Your task to perform on an android device: Since the songs are not available. Play "The night we met" by Lord Huron in the SoundCloud app.
Image 0: 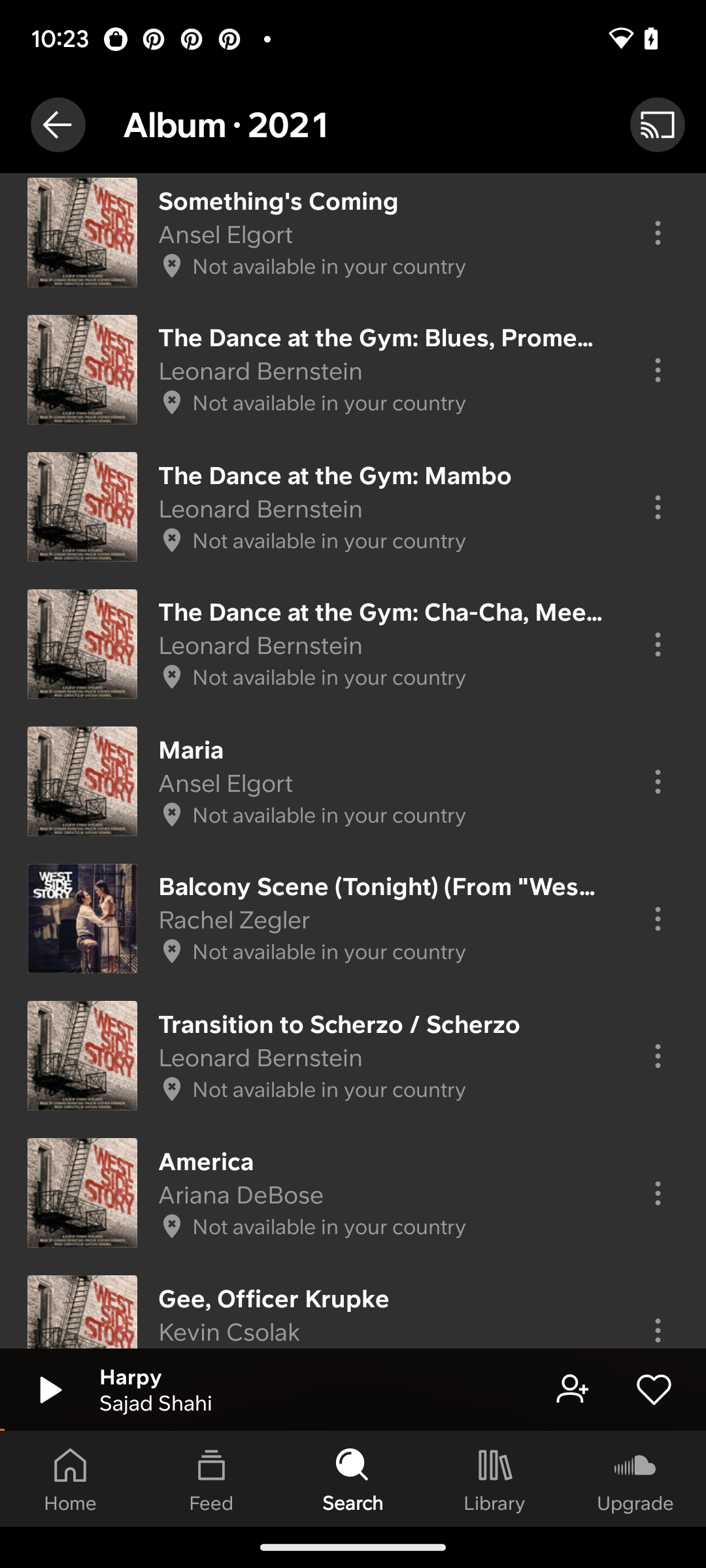
Click on the back arrow button.
Step 0: click (58, 125)
Image 1: 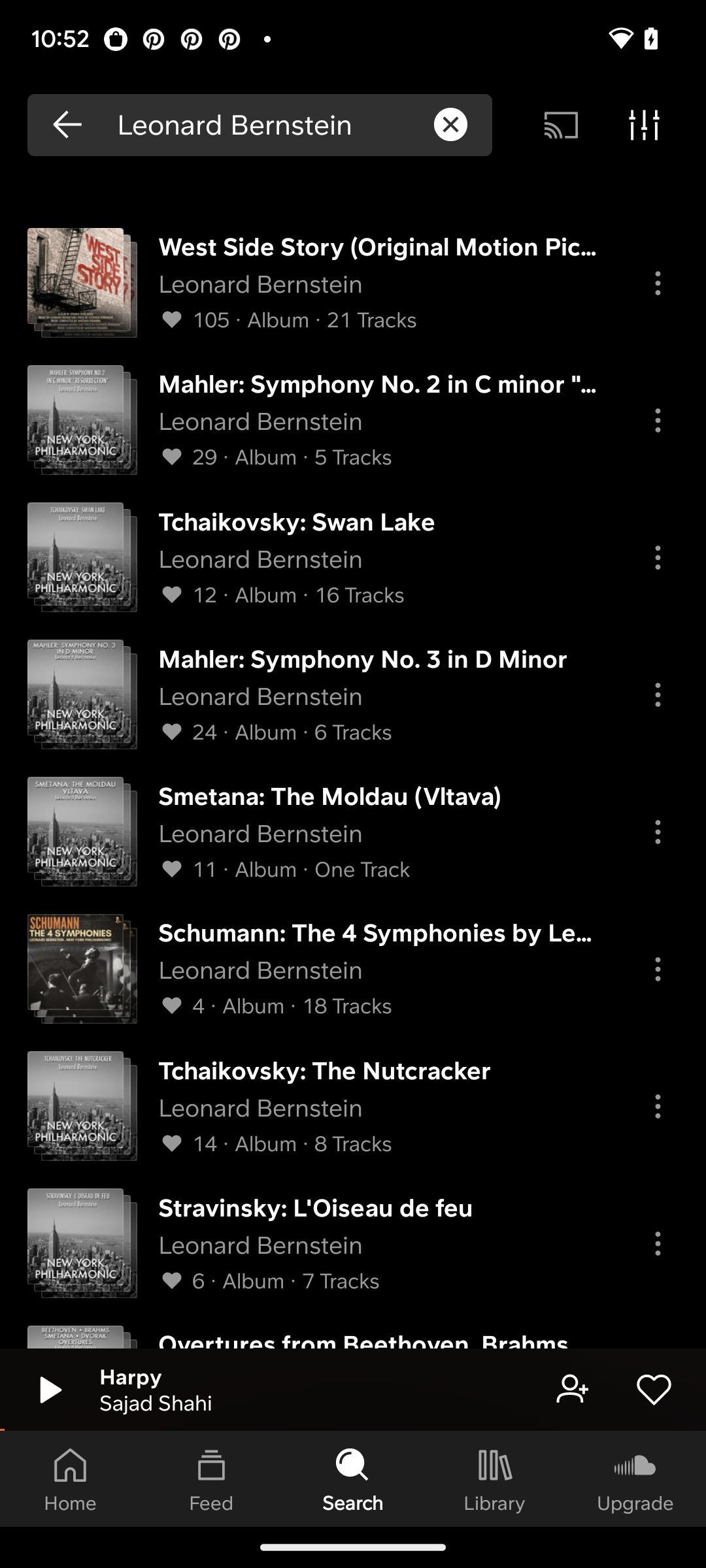
Click on the search bar.
Step 1: click (260, 125)
Image 2: 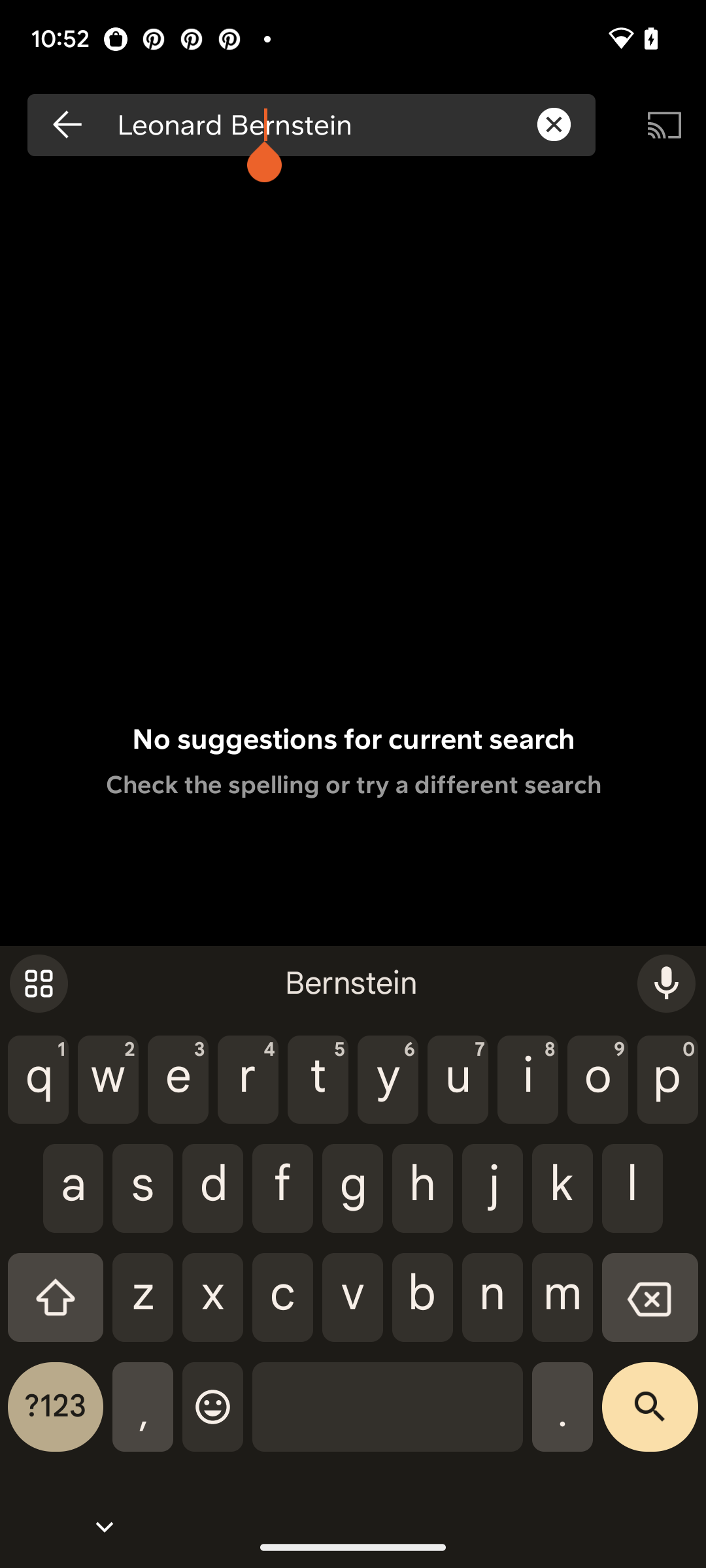
Press the cross button on the search bar.
Step 2: click (554, 125)
Image 3: 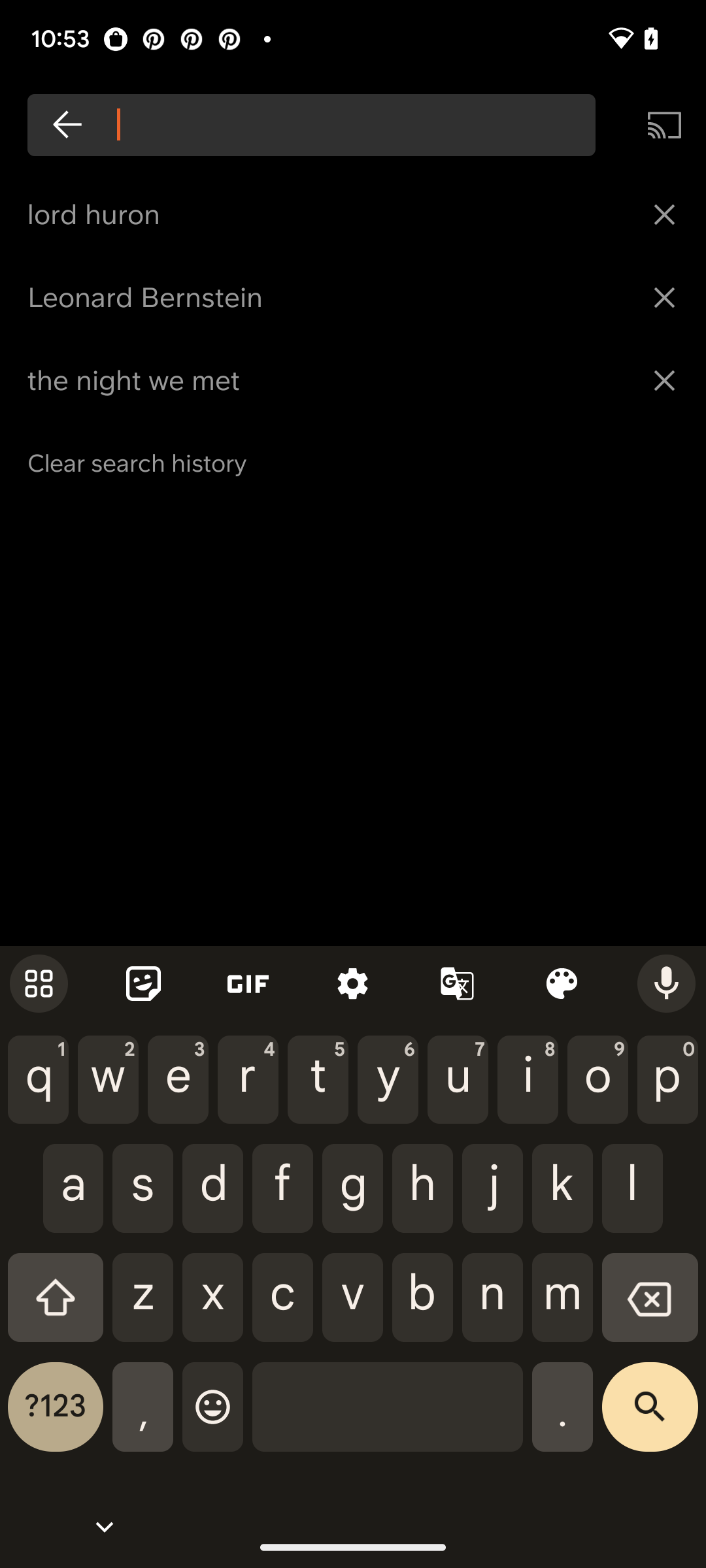
Enter the song name.
Step 3: type "The night we met"
Image 4: 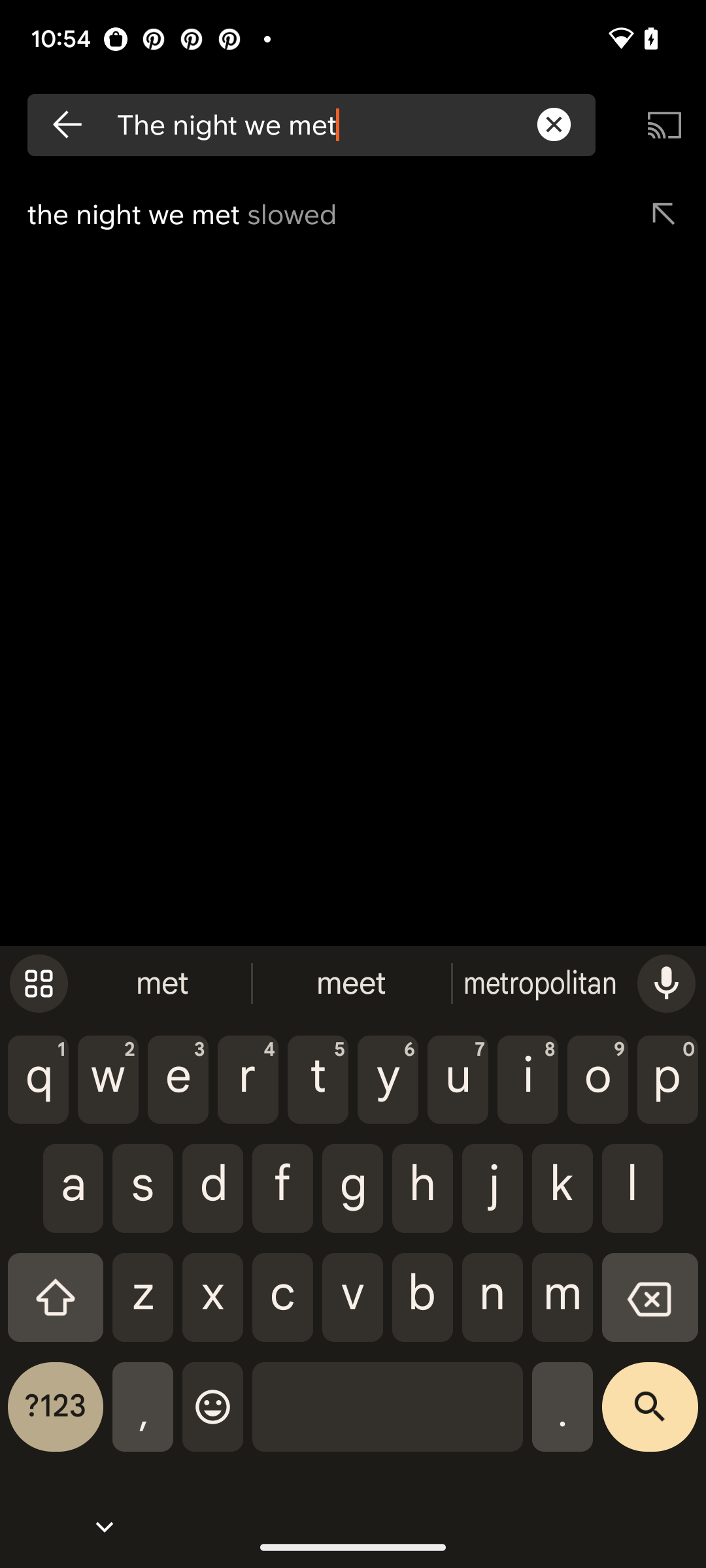
Click on the search icon.
Step 4: click (647, 1414)
Image 5: 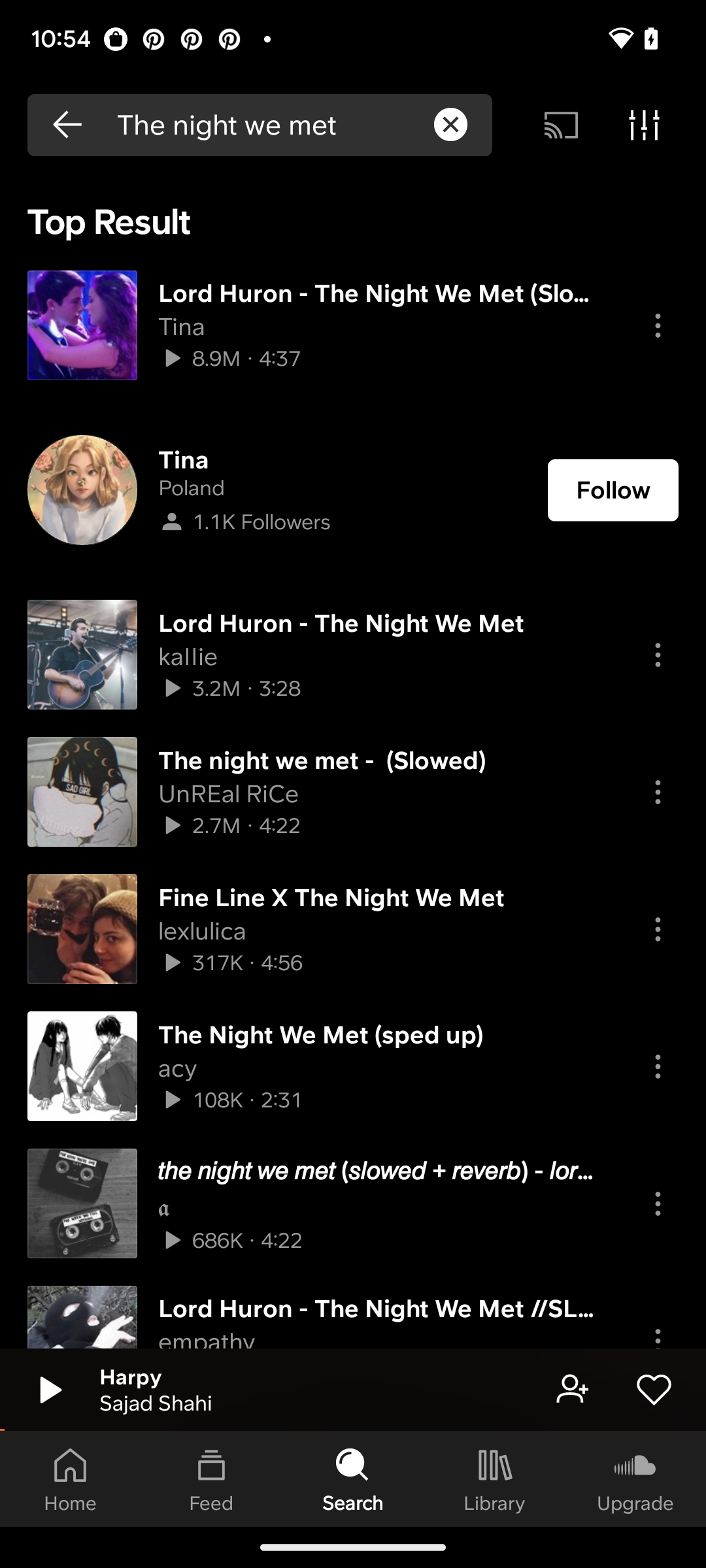
Click on the first song.
Step 5: click (311, 297)